Your task to perform on an android device: In the Breethe app, I should track my progress if I want to keep myself motivated to meditate.
Image 0: 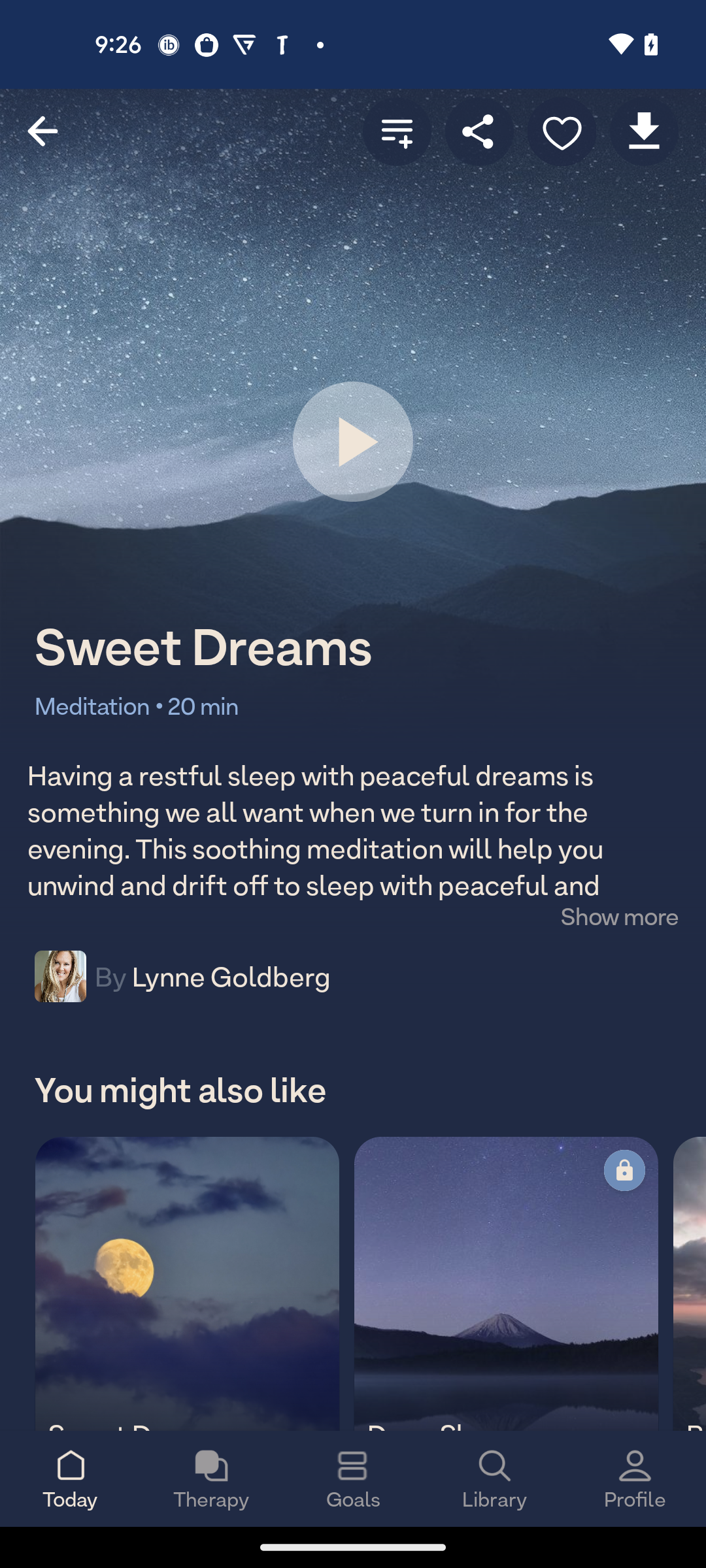
Click on the profile icon
Step 0: click (635, 1478)